Your task to perform on an android device: In the last timer of 30 minutes for cooking, add 2 more minutes to the ongoing timer in the clock app.
Image 0: 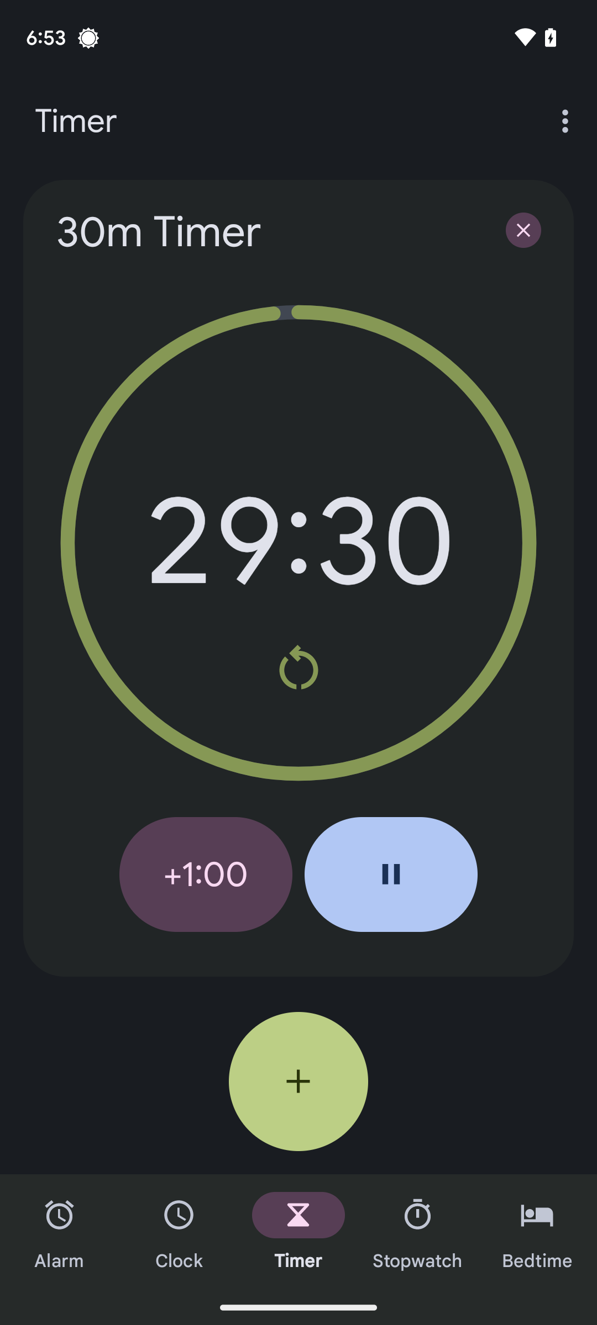
Below the timer,Click on the +1:00 icon to add extra minutes.
Step 0: wait
Image 1: 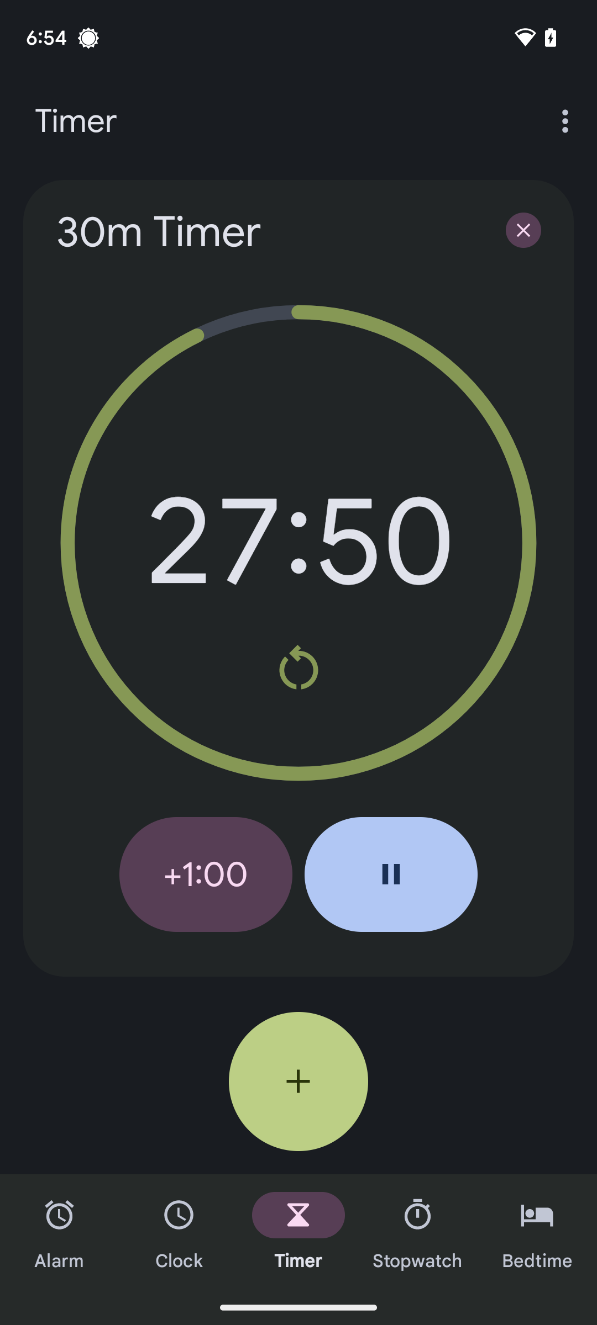
Below the timer,Click on the +1:00 icon to add extra minutes.
Step 1: click (206, 874)
Image 2: 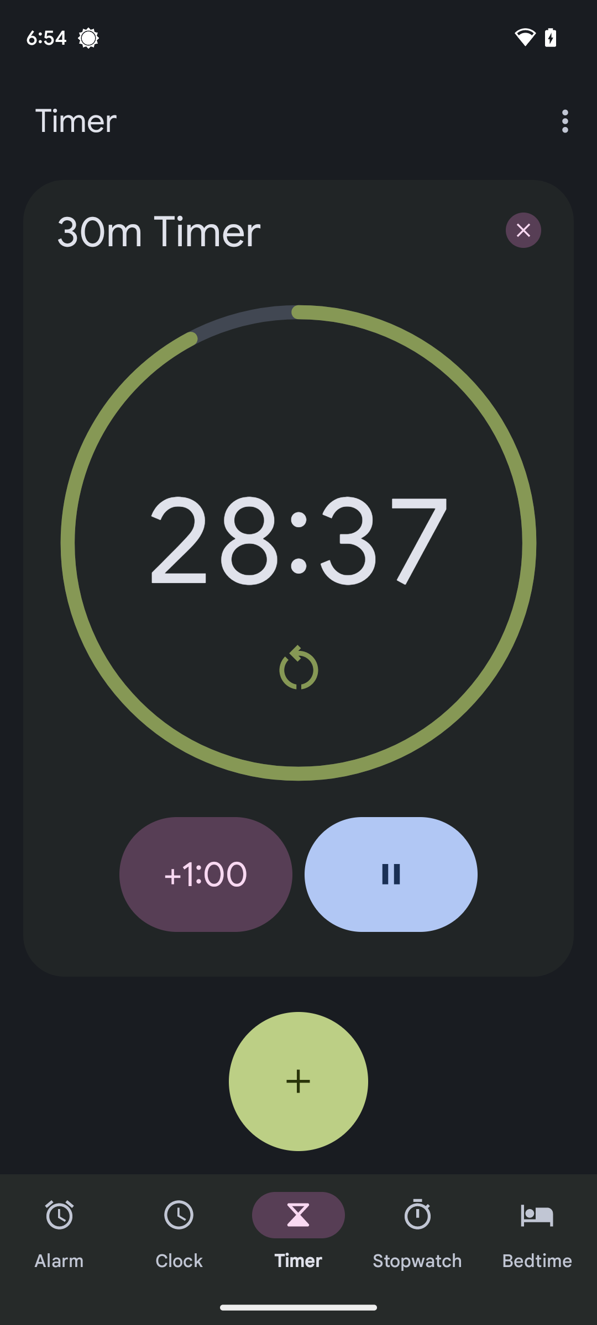
Below the timer,Click on the +1:00 icon to add extra minutes.
Step 2: click (206, 874)